Your task to perform on an android device: Search for the file named daily routine on the Docs app to see if the file is available or not in the documents.
Image 0: 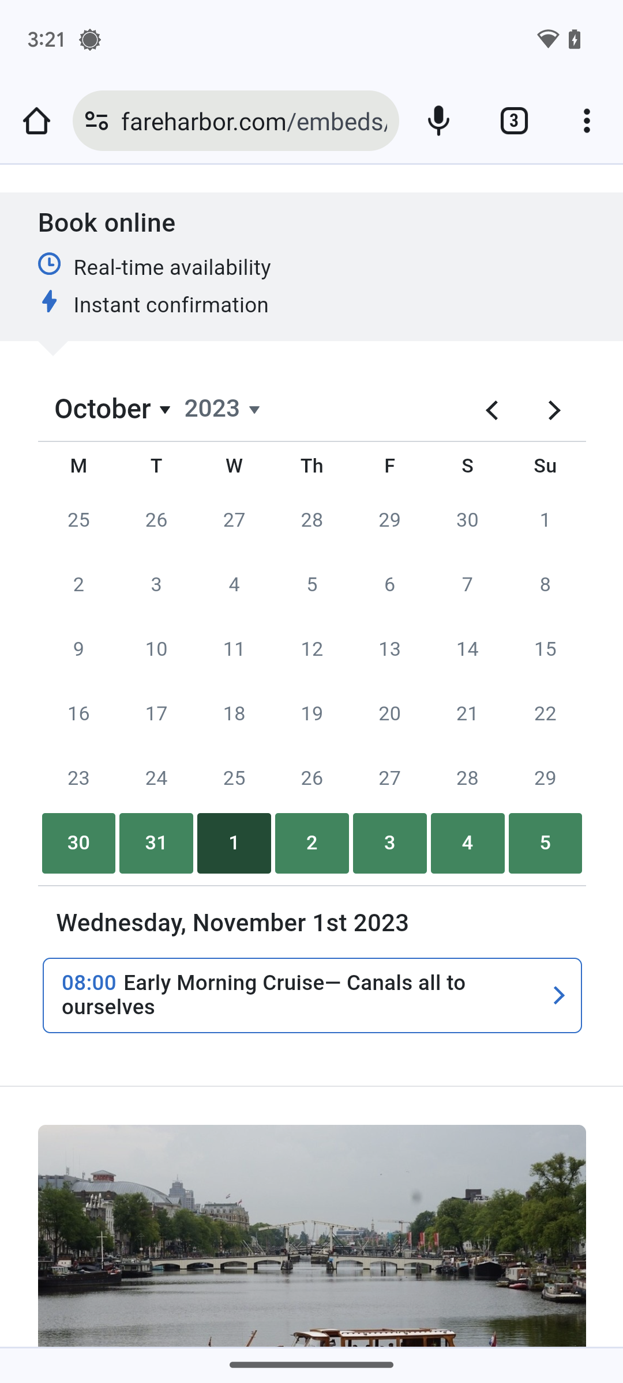
Open the docs app.
Step 0: open app "Docs"
Image 1: 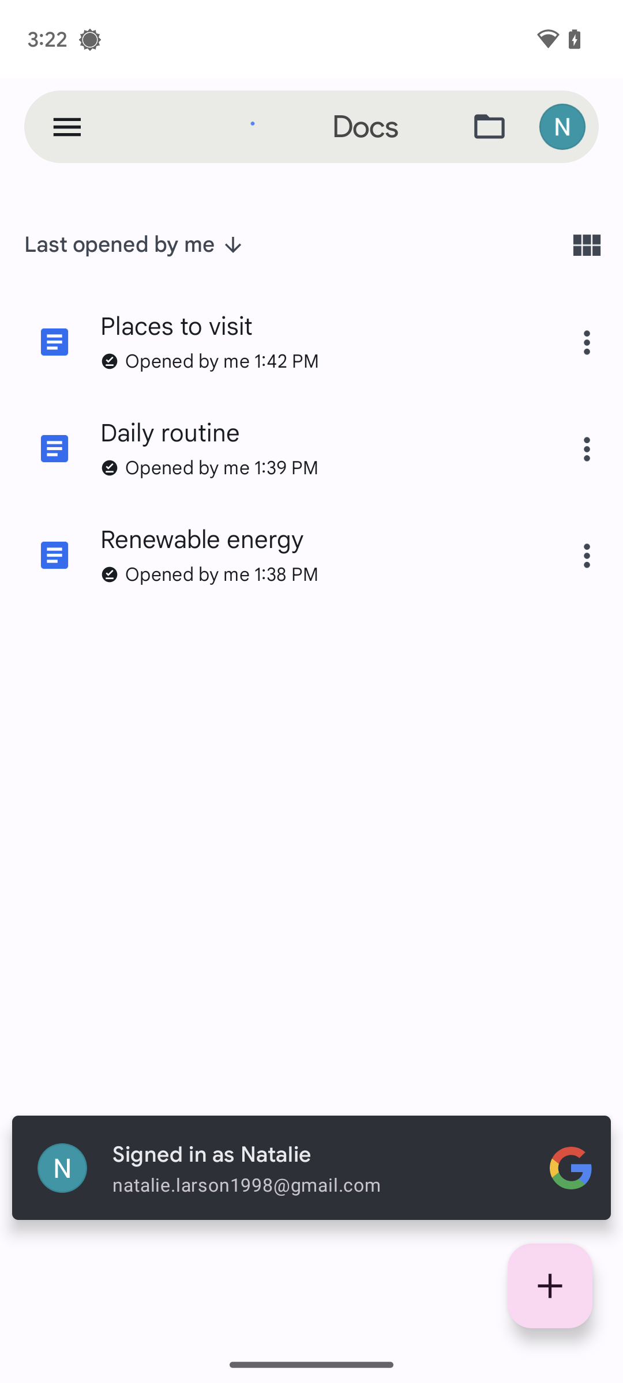
Click on the search bar at the top of the screen.
Step 1: click (311, 127)
Image 2: 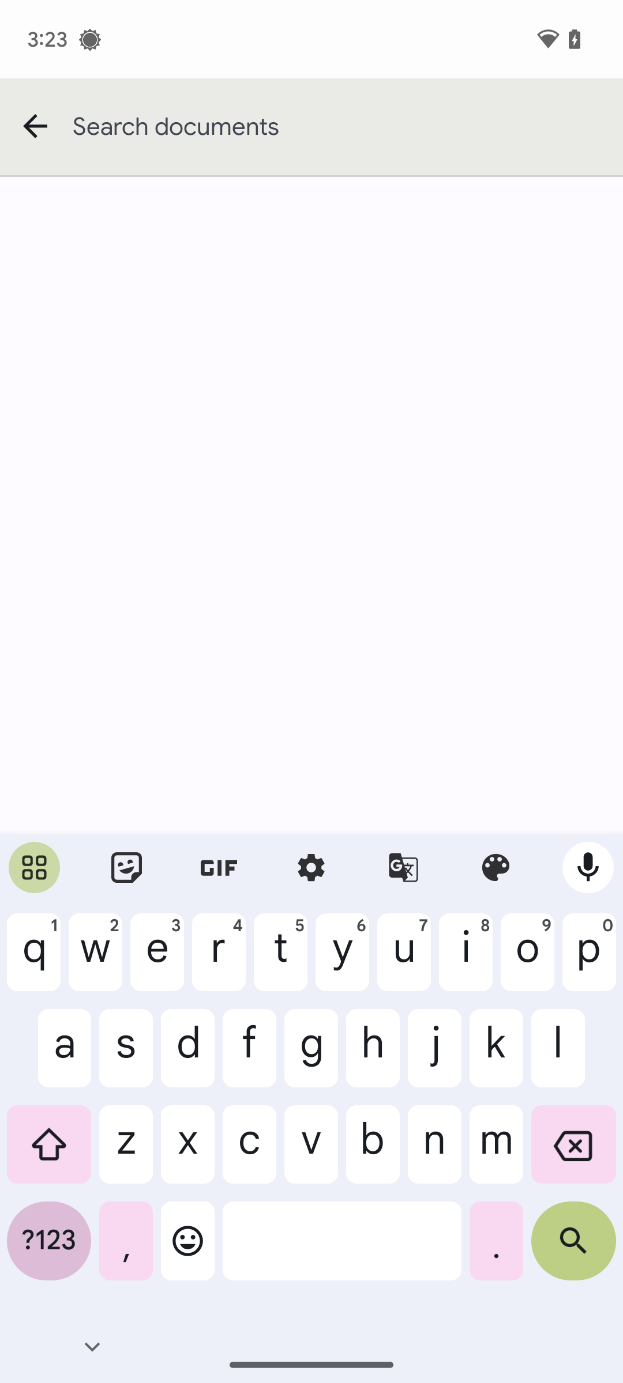
Type in daily routine.
Step 2: type "daily routine"
Image 3: 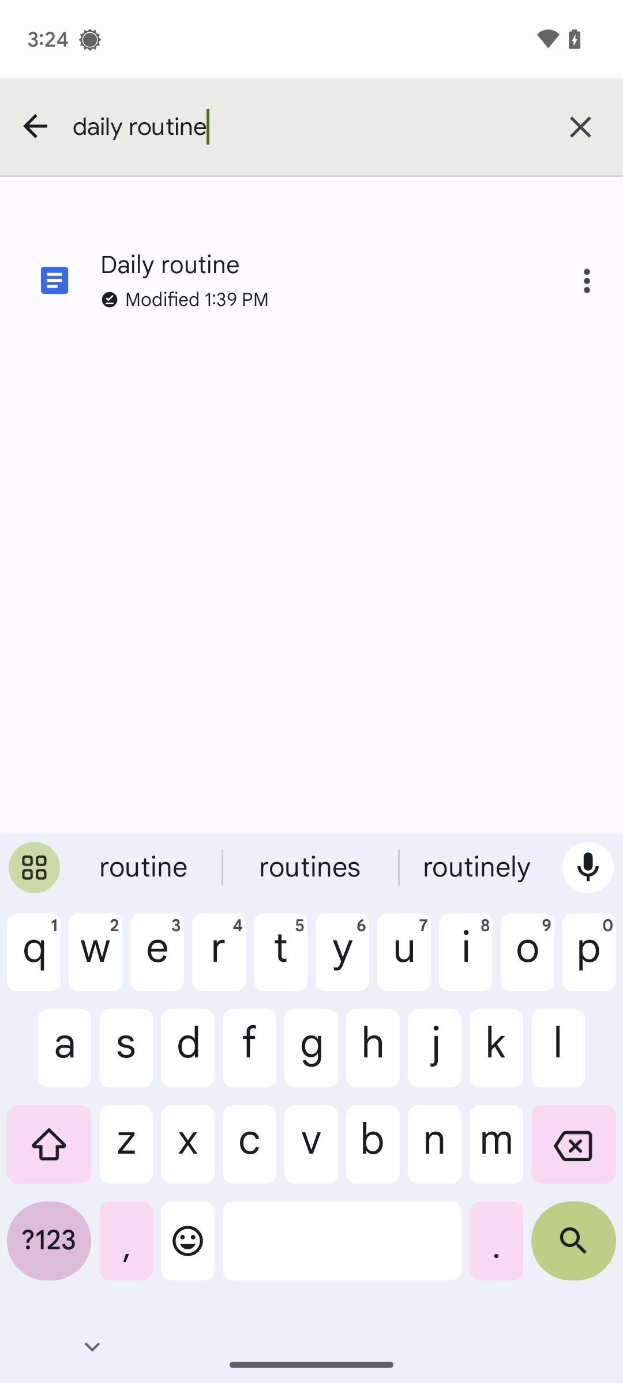
At the bottom-right corner of the keyboard, click on the search icon.
Step 3: click (573, 1250)